Your task to perform on an android device: I would want to identify the plants by snapping a picture of them on the Leaf Snap app to learn about which species they are.
Image 0: 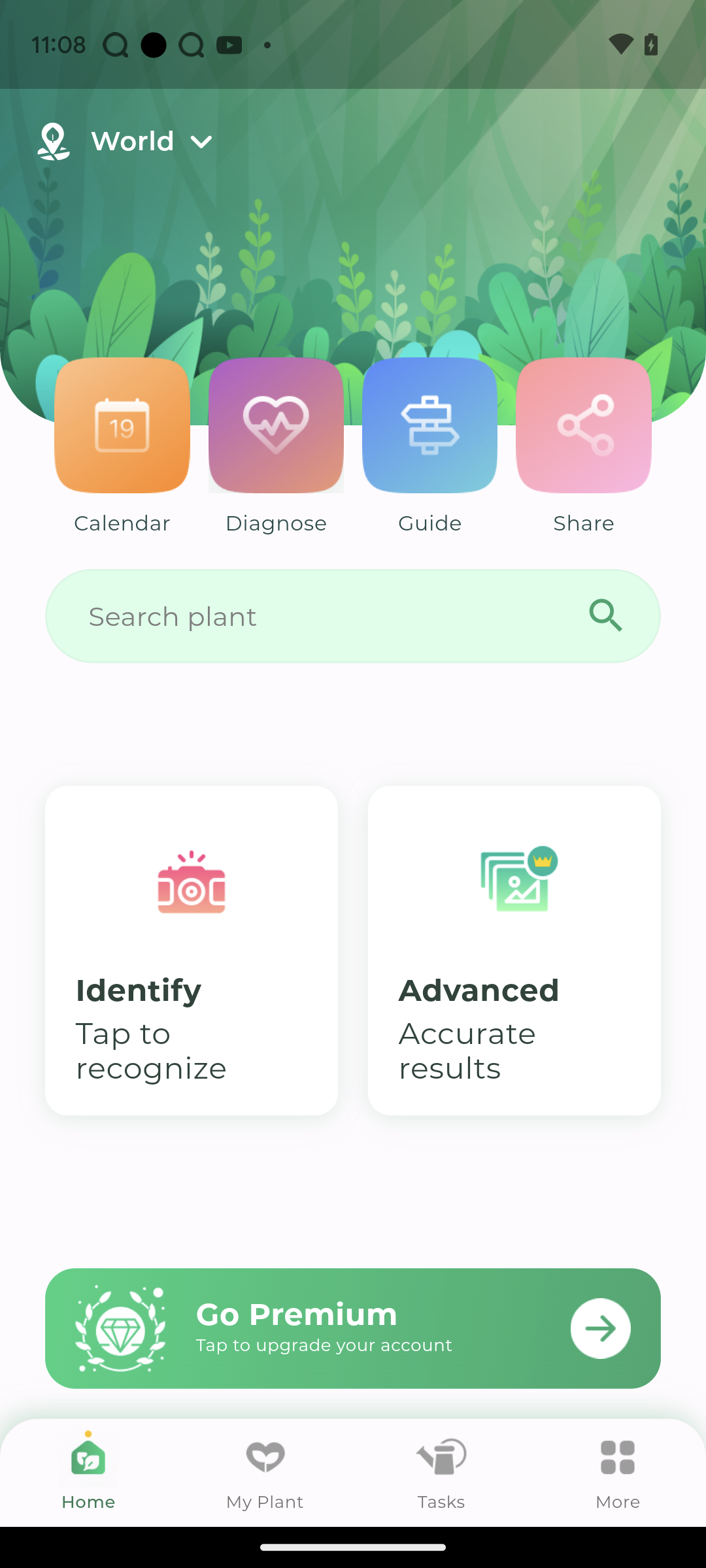
Click on Identify Tap to recognise tab
Step 0: click (192, 951)
Image 1: 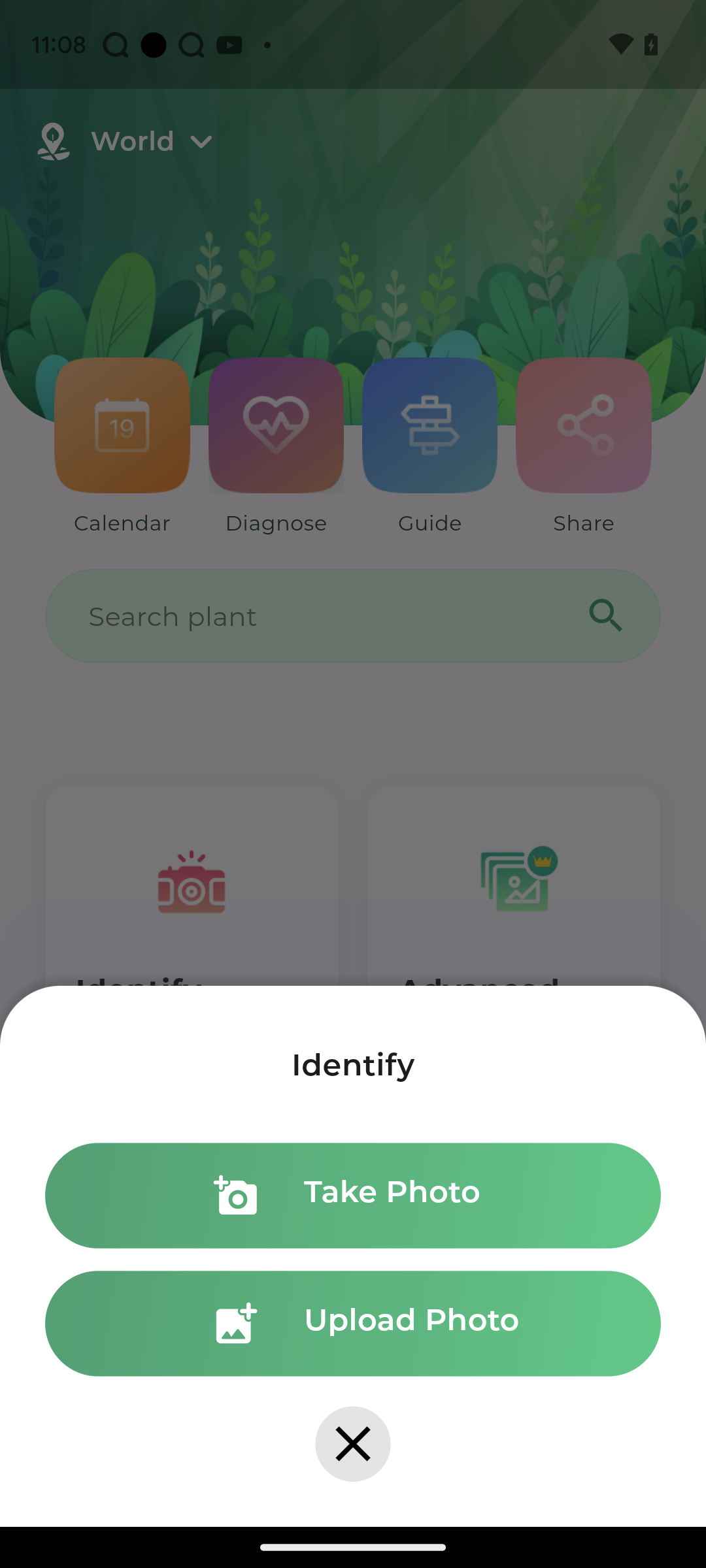
click on take a photo
Step 1: click (352, 1195)
Image 2: 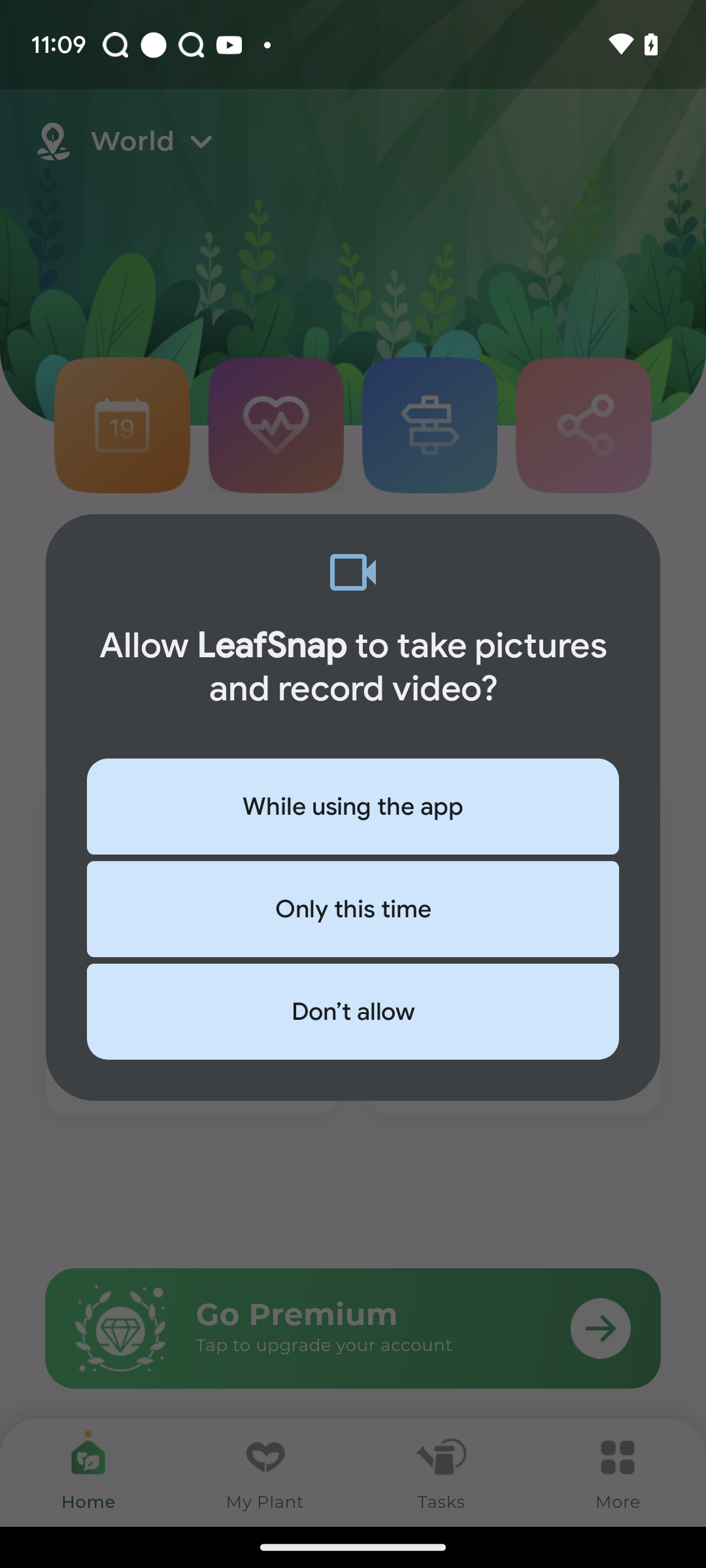
click on take a photo
Step 2: wait
Image 4: 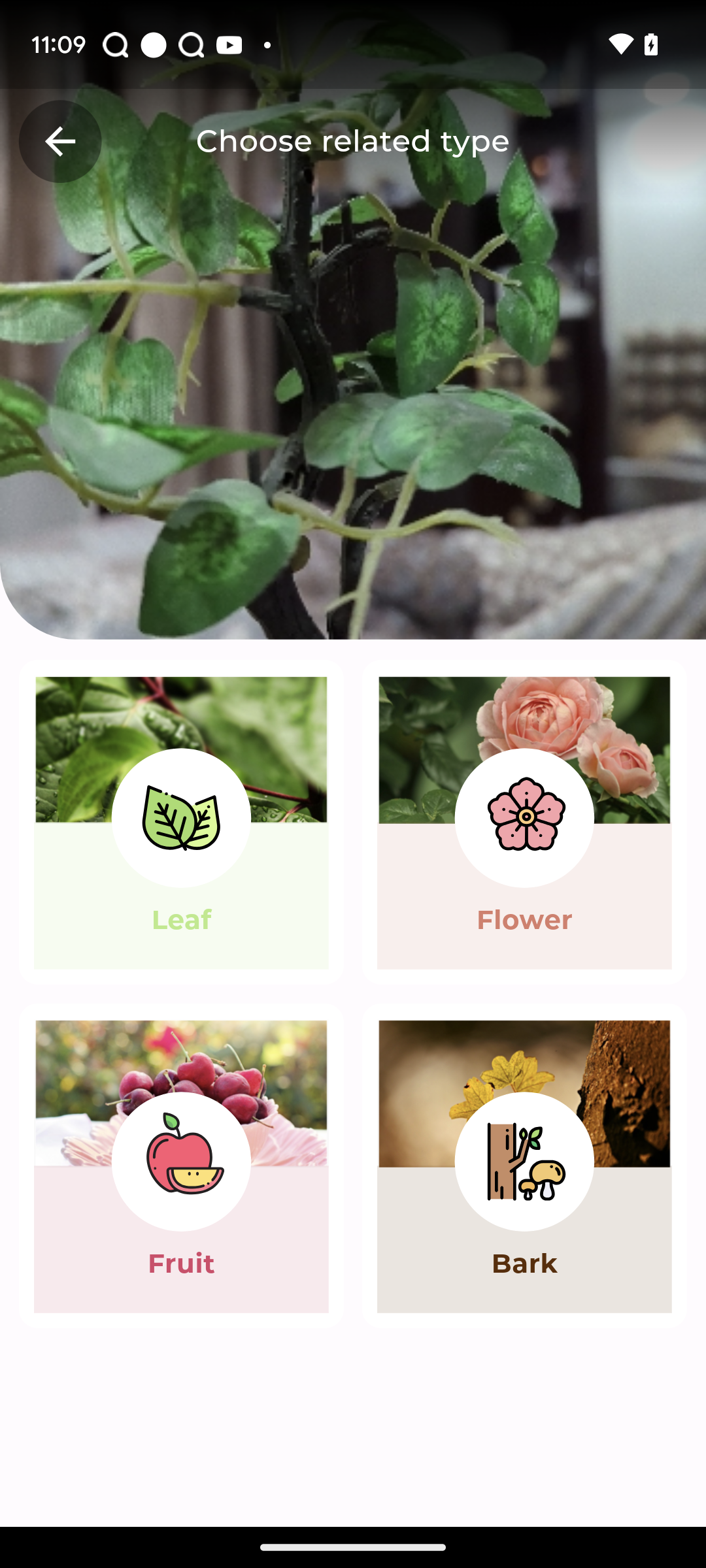
click on leaf option
Step 4: click (181, 822)
Image 5: 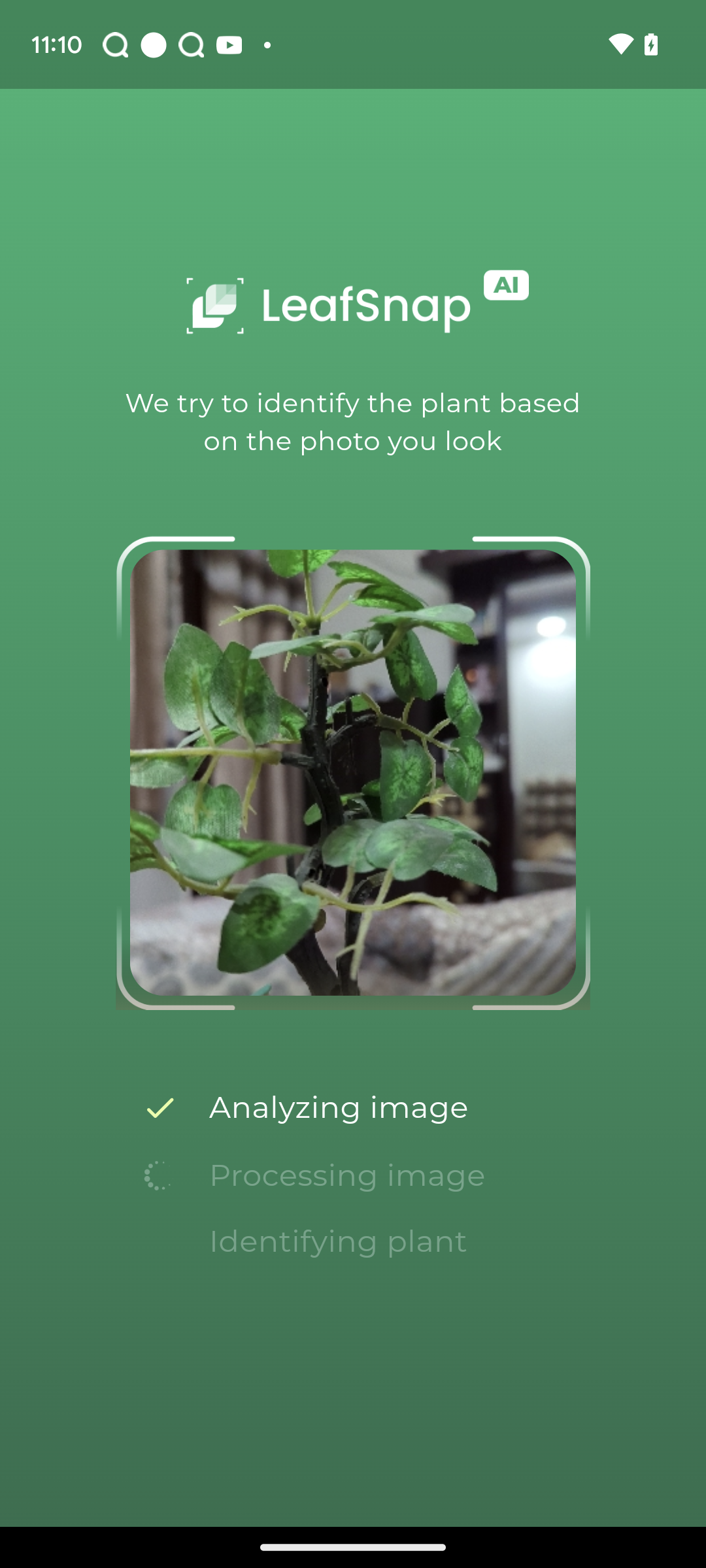
click on leaf option
Step 5: wait